Your task to perform on an android device: I want to work on some math problems.
Image 1: 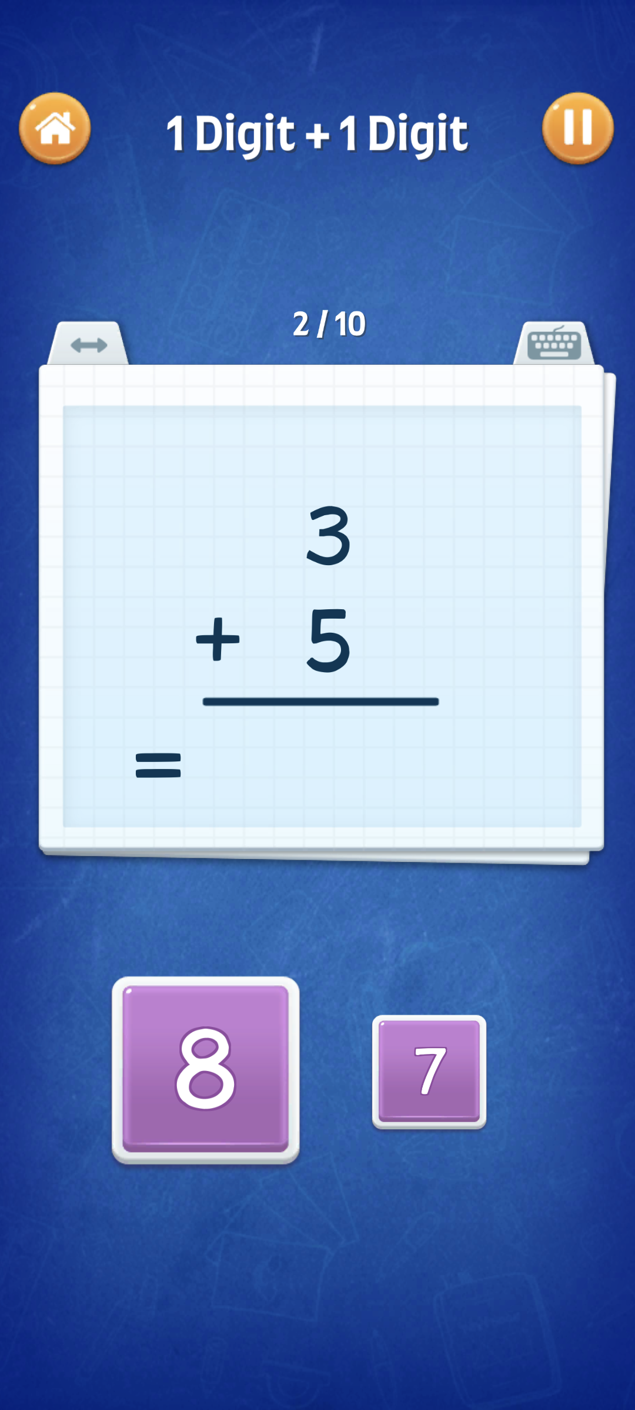
Click on the 15 option on the screen.
Step 1: wait
Image 2: 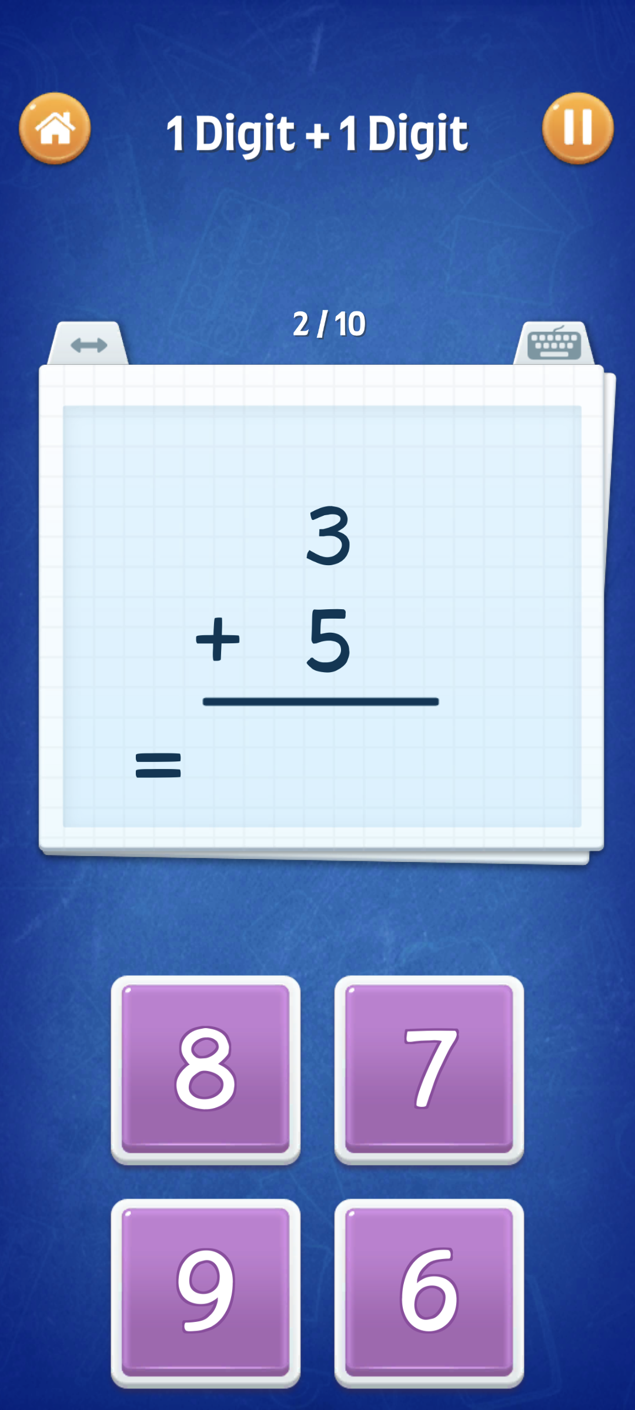
Click on the 8 Option on the screen.
Step 2: click (317, 705)
Image 3: 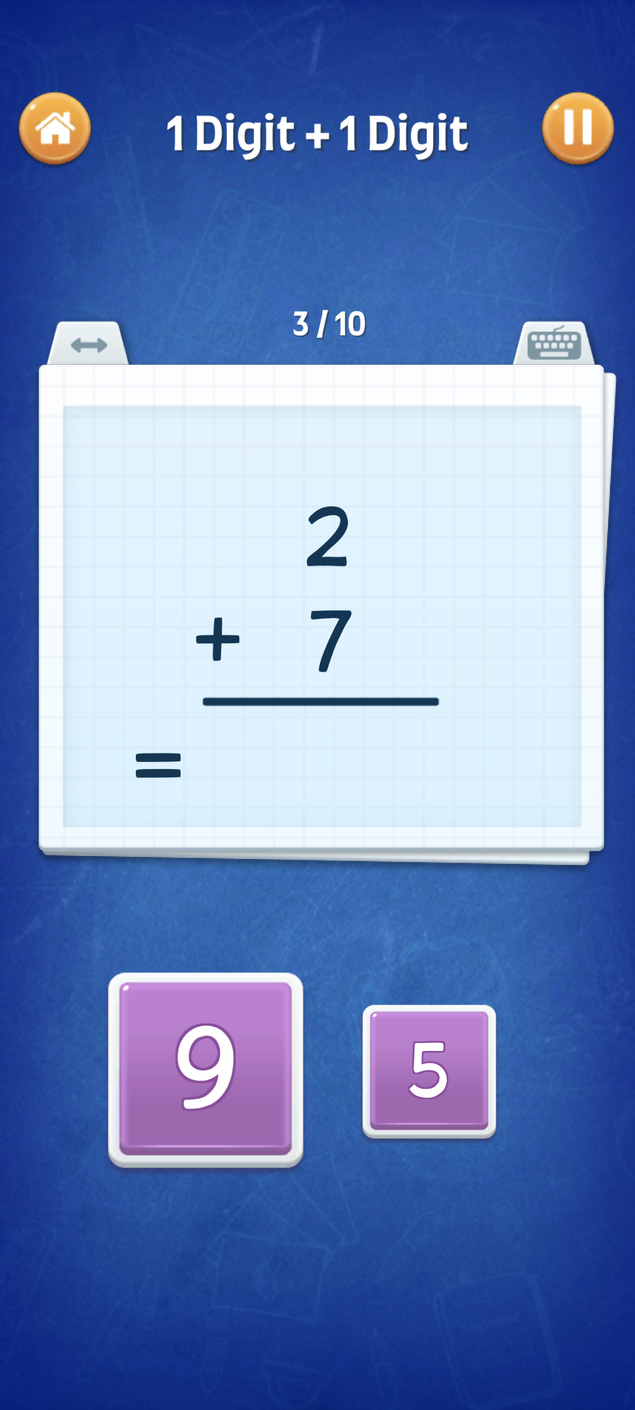
Click on the 8 Option on the screen.
Step 3: wait
Image 4: 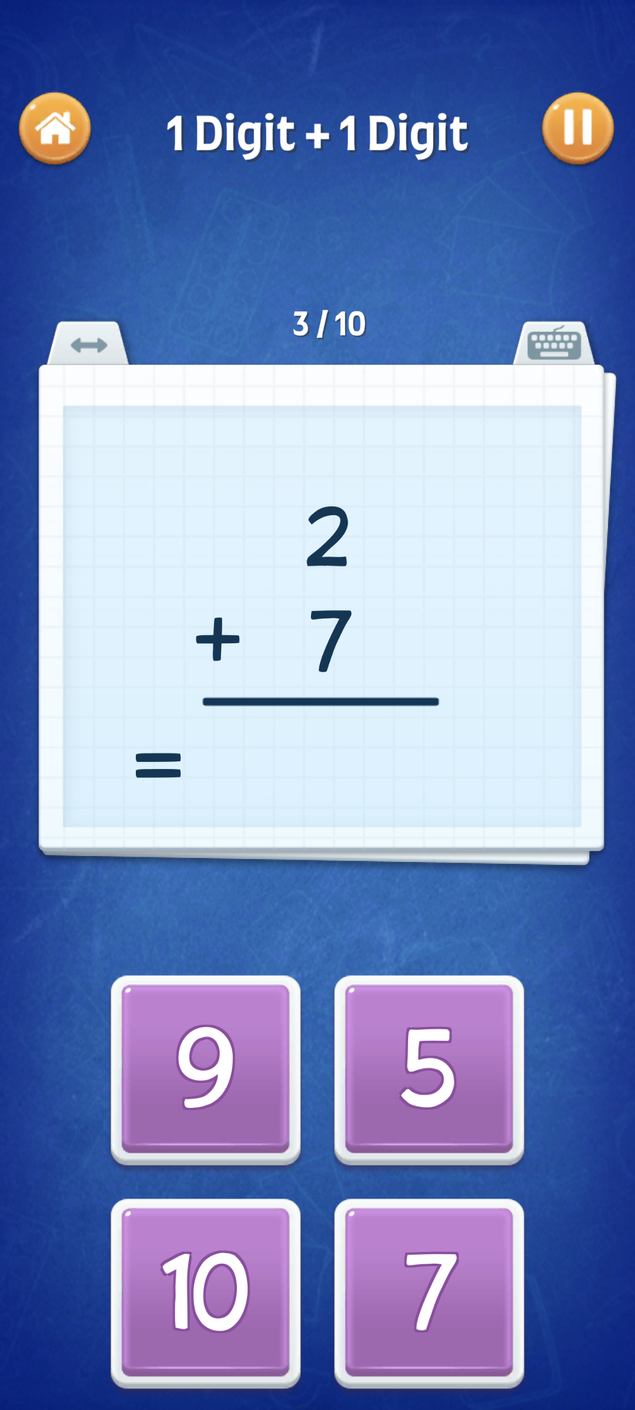
Click on the 9 option on the screen.
Step 4: click (317, 705)
Image 5: 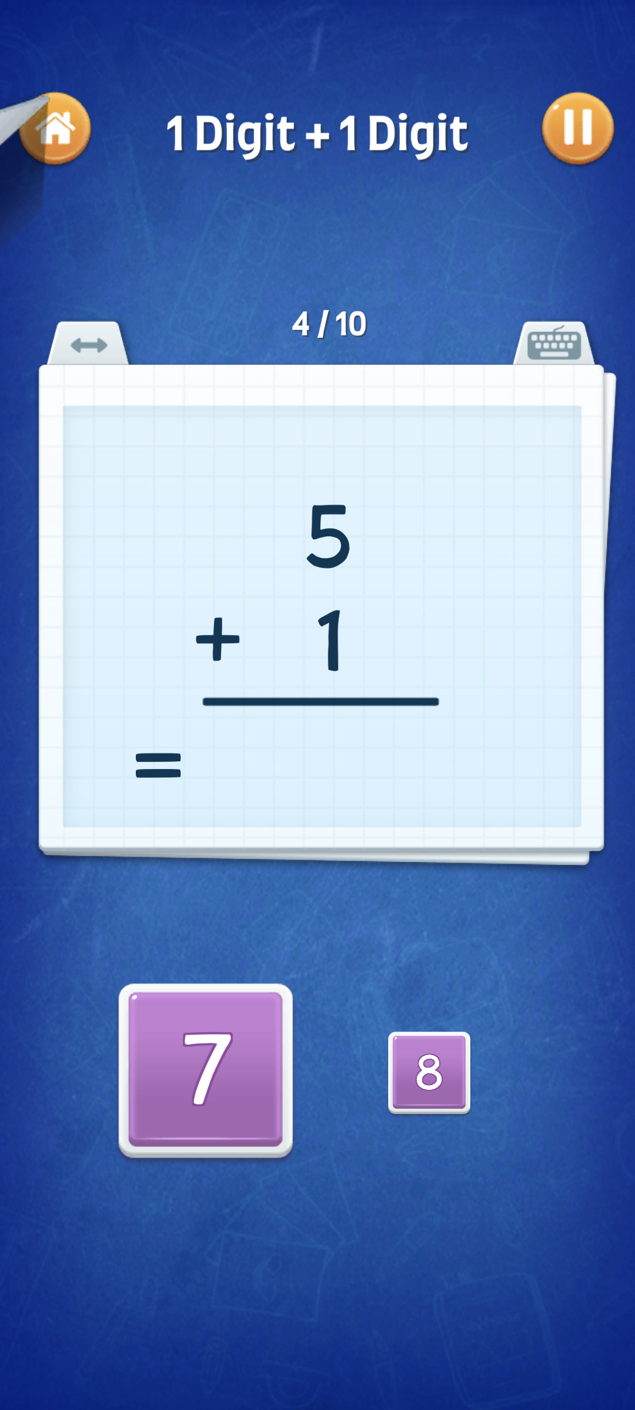
Click on the 9 option on the screen.
Step 5: wait